Your task to perform on an android device: I am planning to purchase a recliner for the living area. search for the recliner in the Pepperfry app.
Image 0: 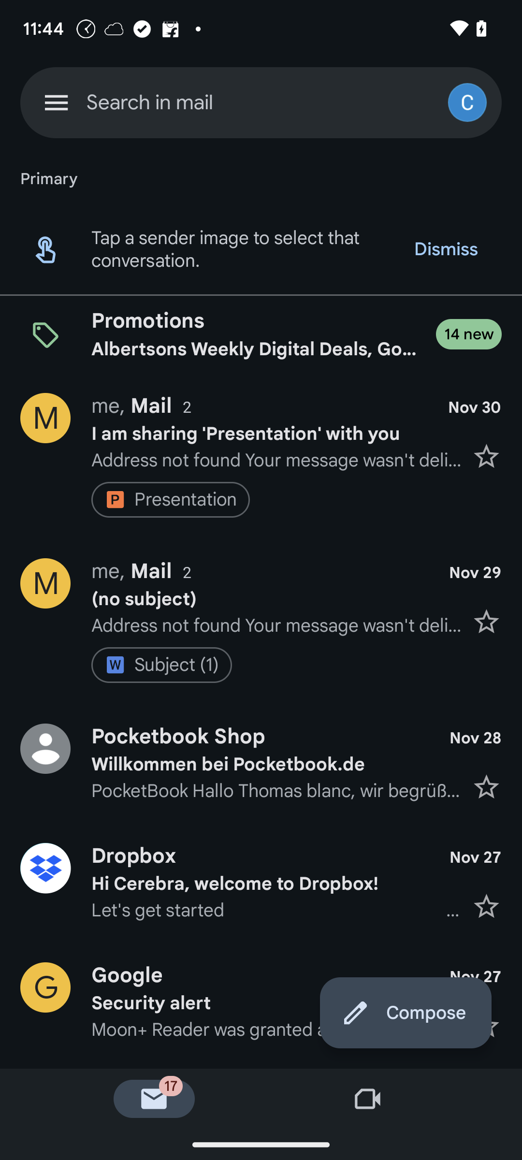
Open the Pepperfry app.
Step 0: open app "Pepperfry"
Image 2: 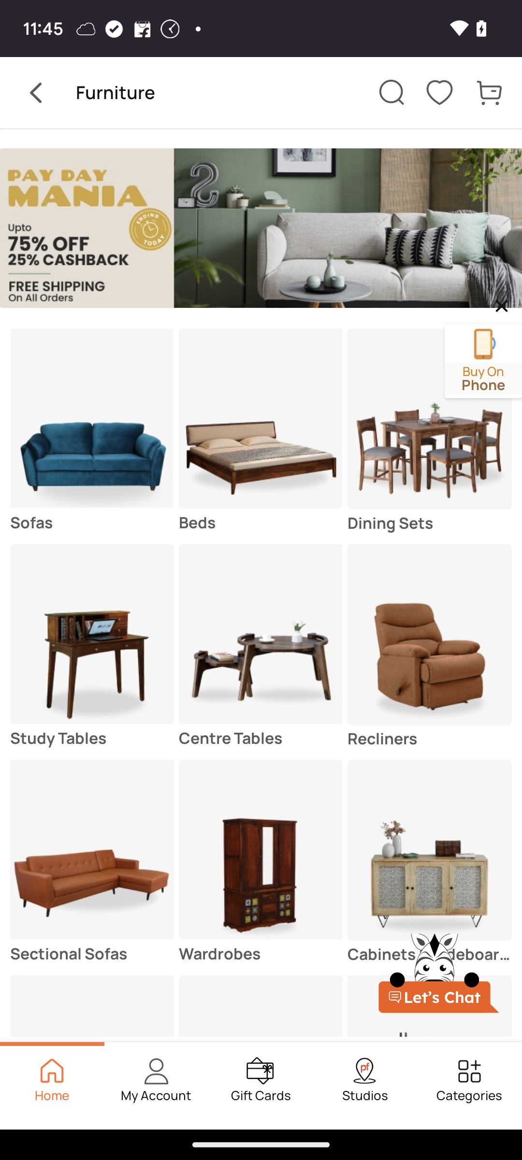
Select the Recliners option from the list.
Step 2: click (429, 634)
Image 3: 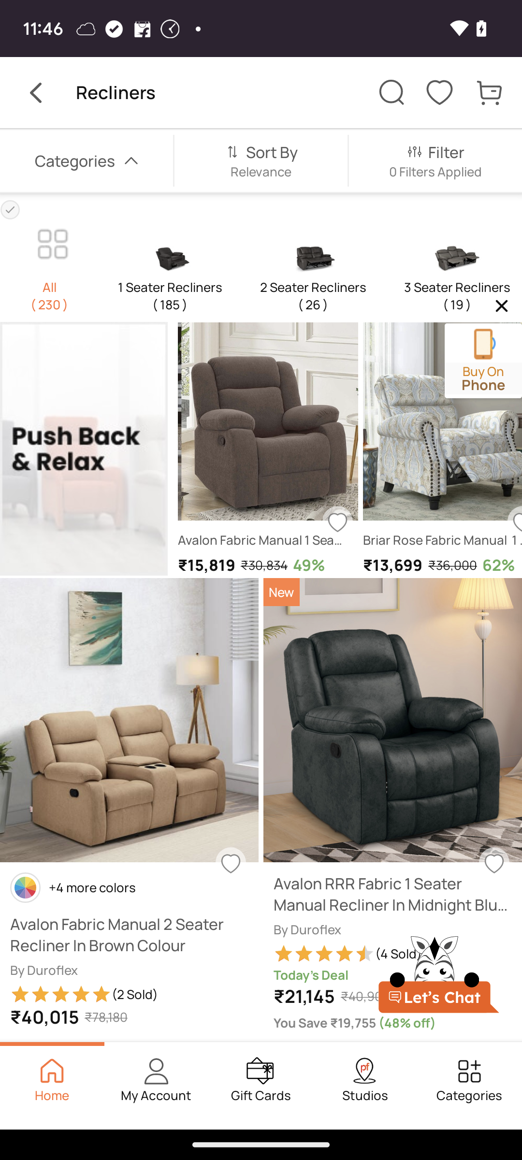
Scroll down to browse more options.
Step 3: scroll down